Your task to perform on an android device: I want to add Green Giant Frozen Green Peas, weighing 450 grams to the cart.
Image 0: 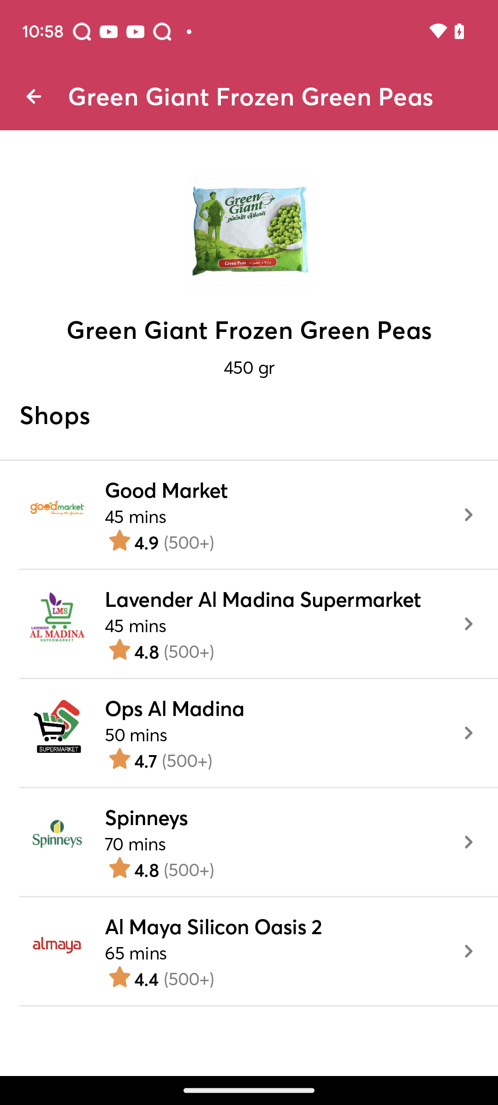
Click on the Good Market 
Step 0: click (279, 501)
Image 1: 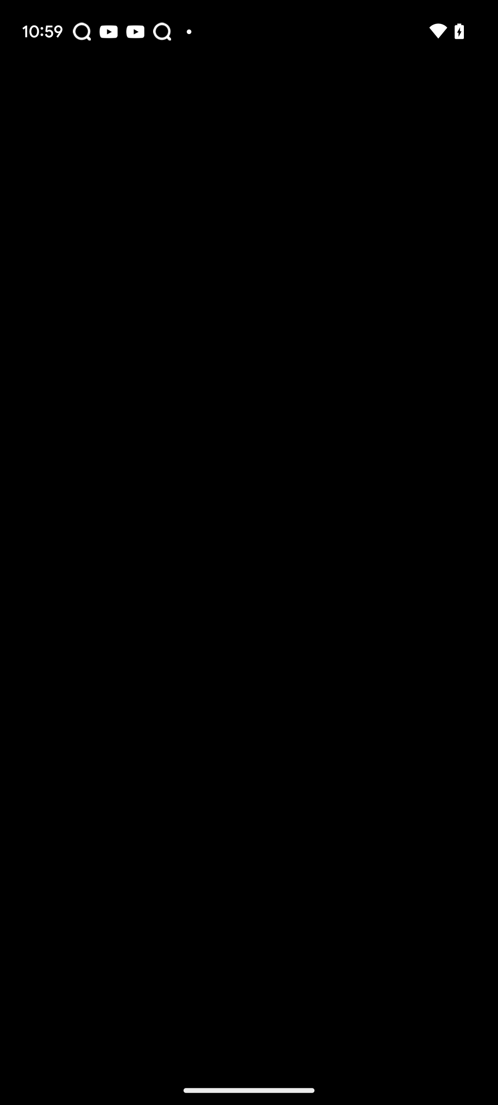
Click on the Good Market 
Step 1: wait
Image 2: 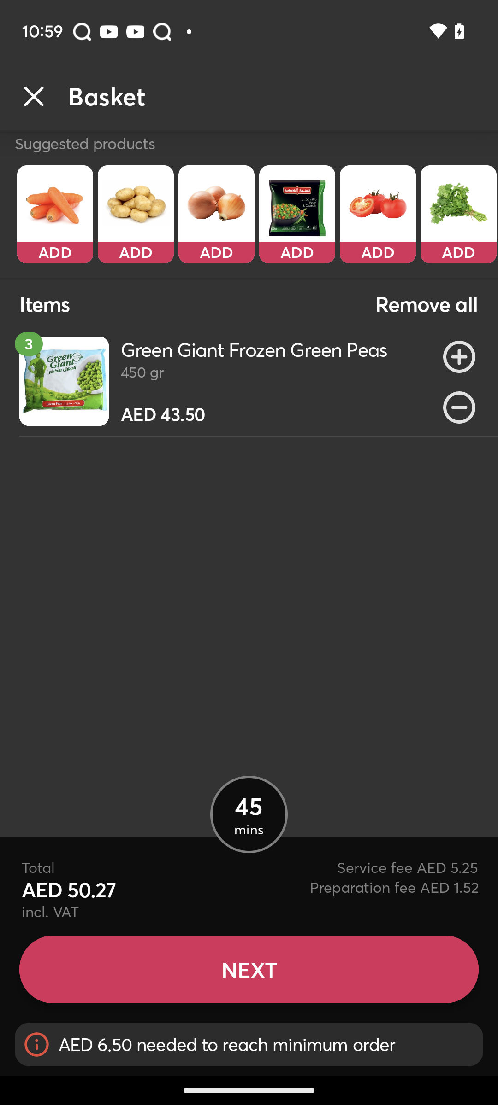
Click on the Good Market 
Step 2: wait
Image 3: 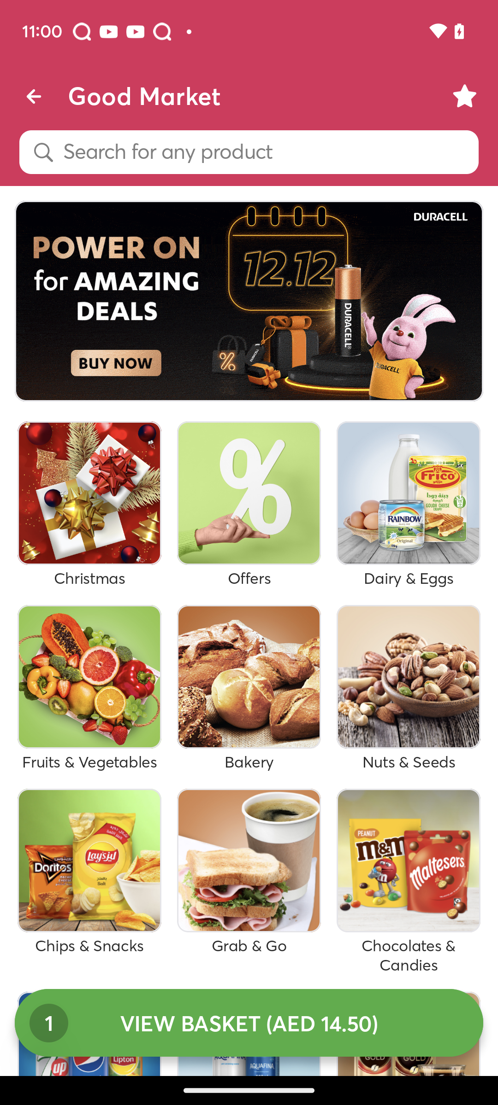
Click on the Good Market 
Step 3: wait
Image 4: 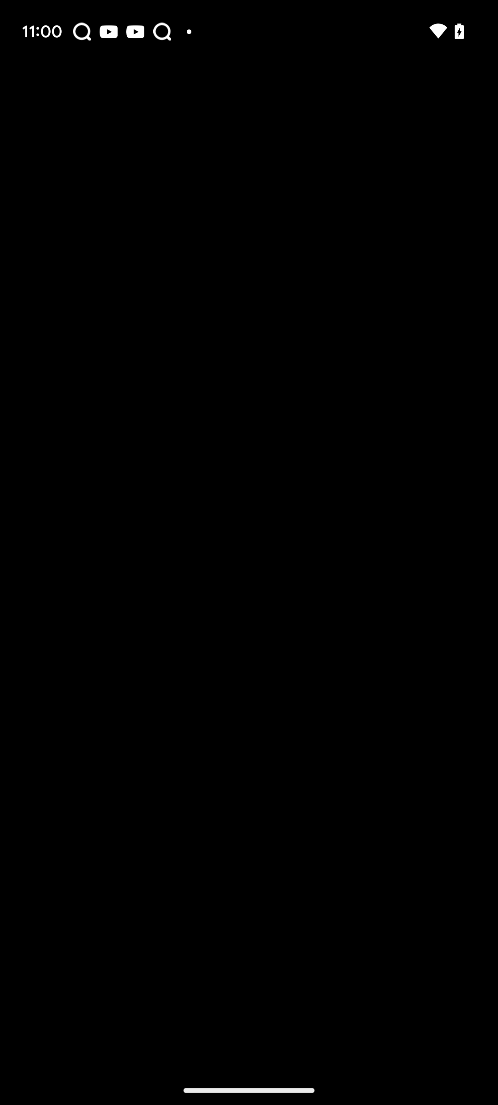
Click on the Good Market 
Step 4: wait